Your task to perform on an android device: I want to search for hotels in Hawaii.
Image 0: 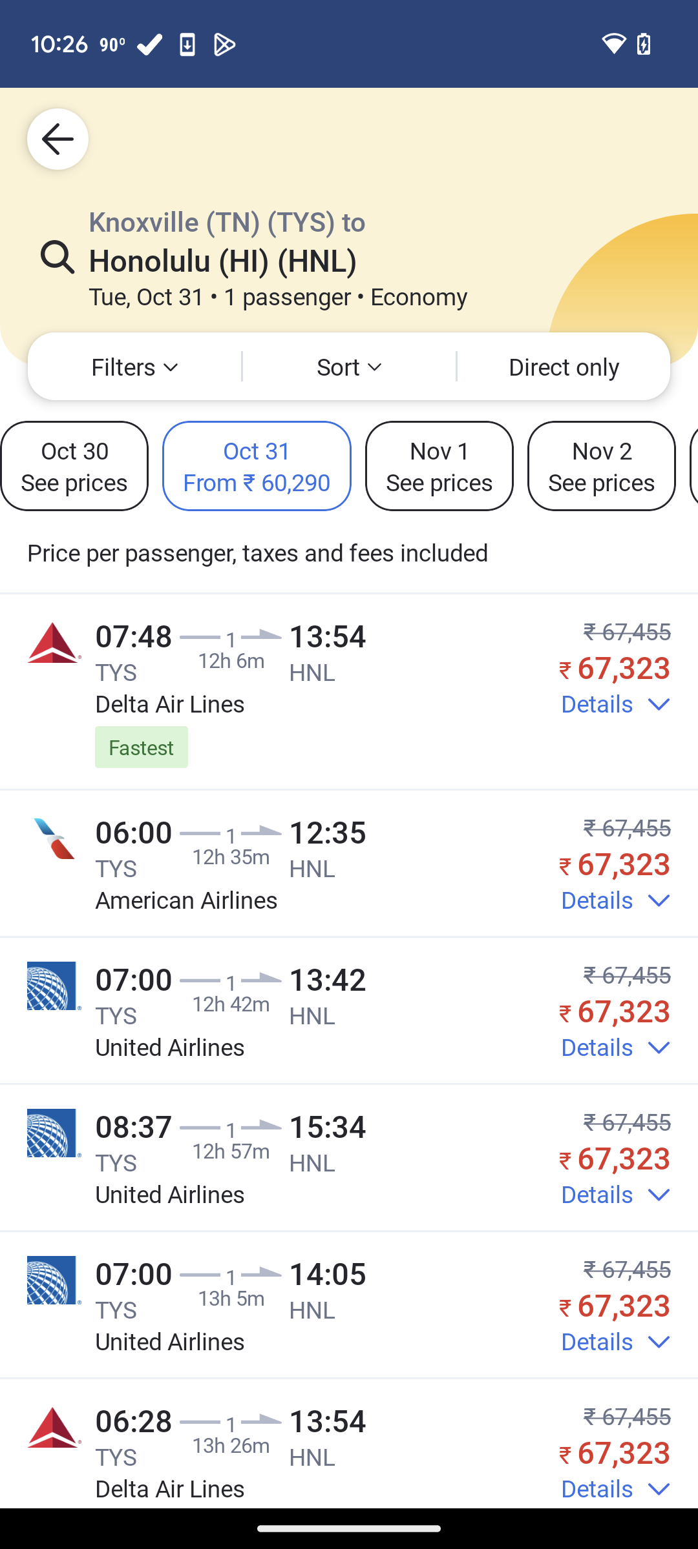
Go back.
Step 0: press back button
Image 1: 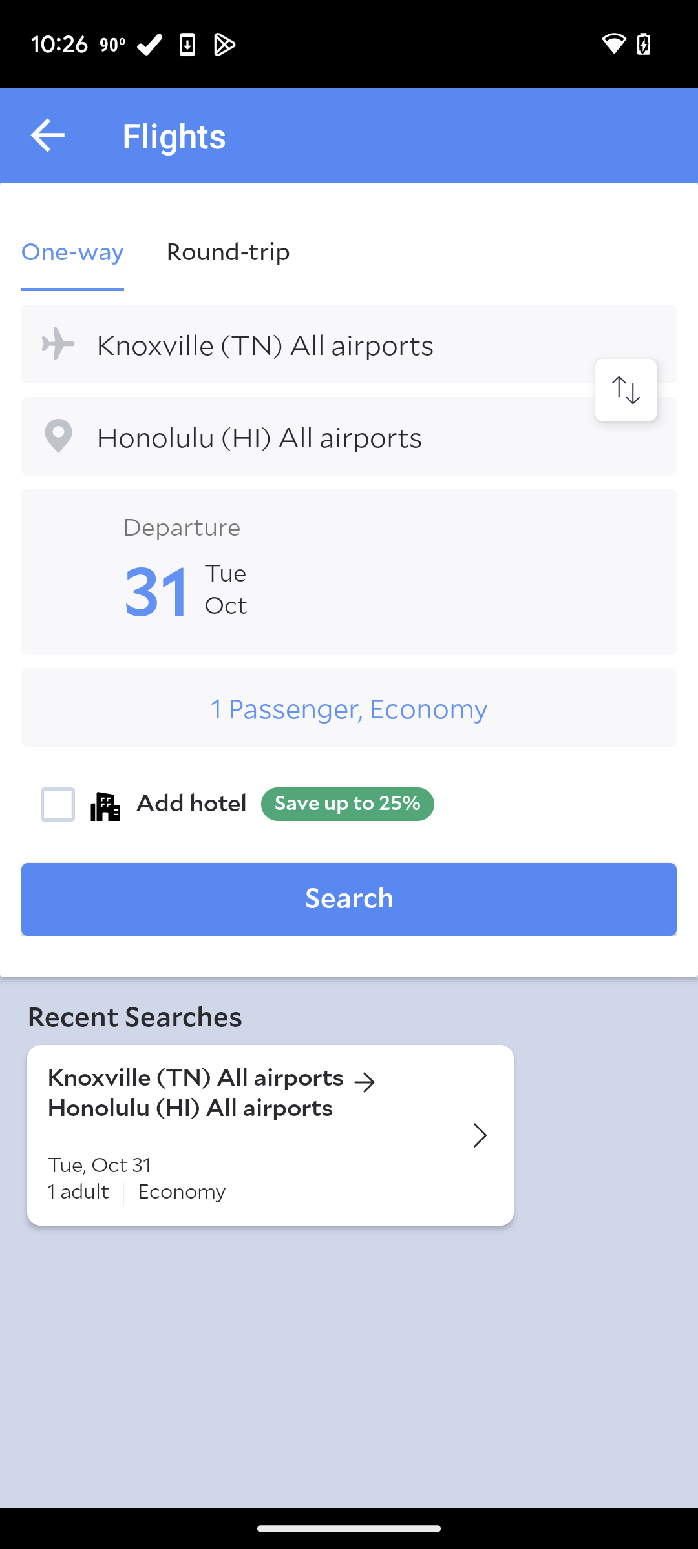
Go back.
Step 1: press back button
Image 2: 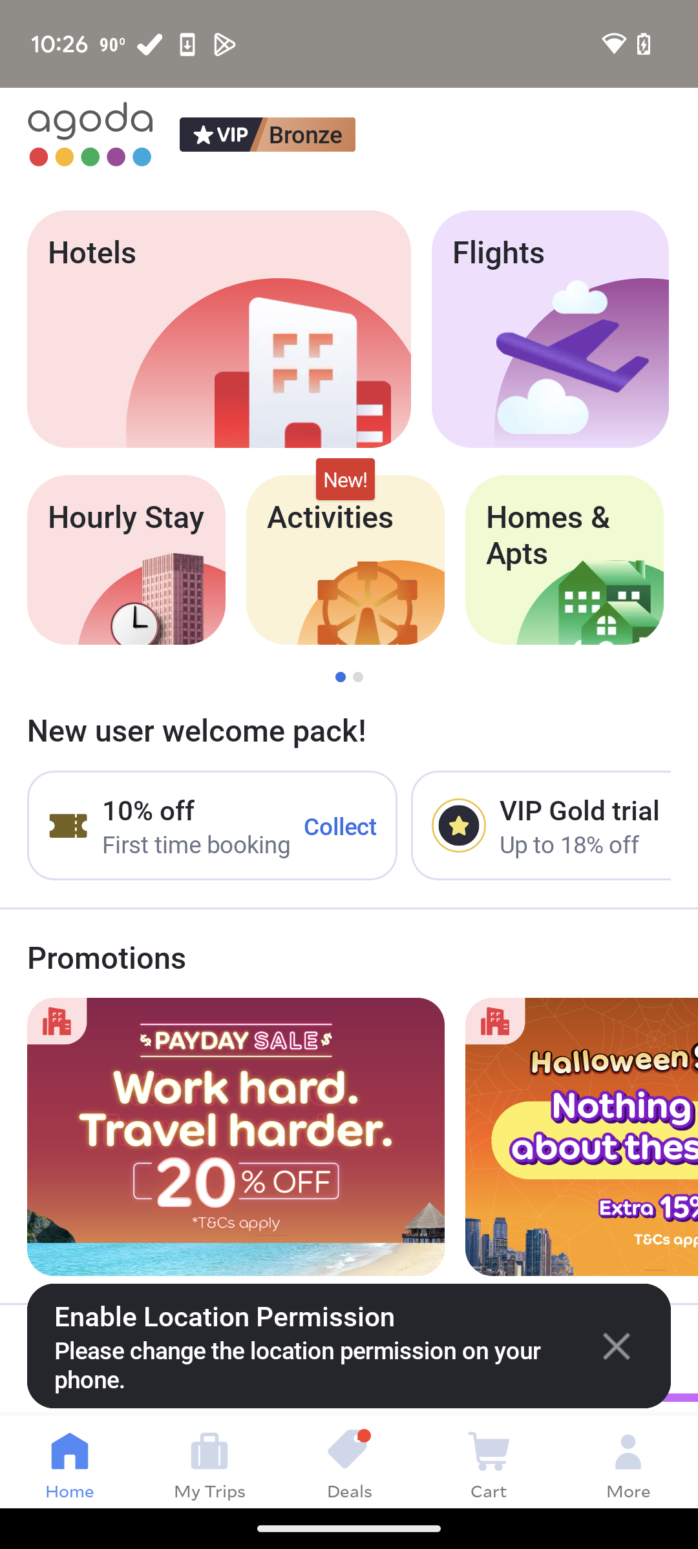
Click on Hotels.
Step 2: click (155, 360)
Image 3: 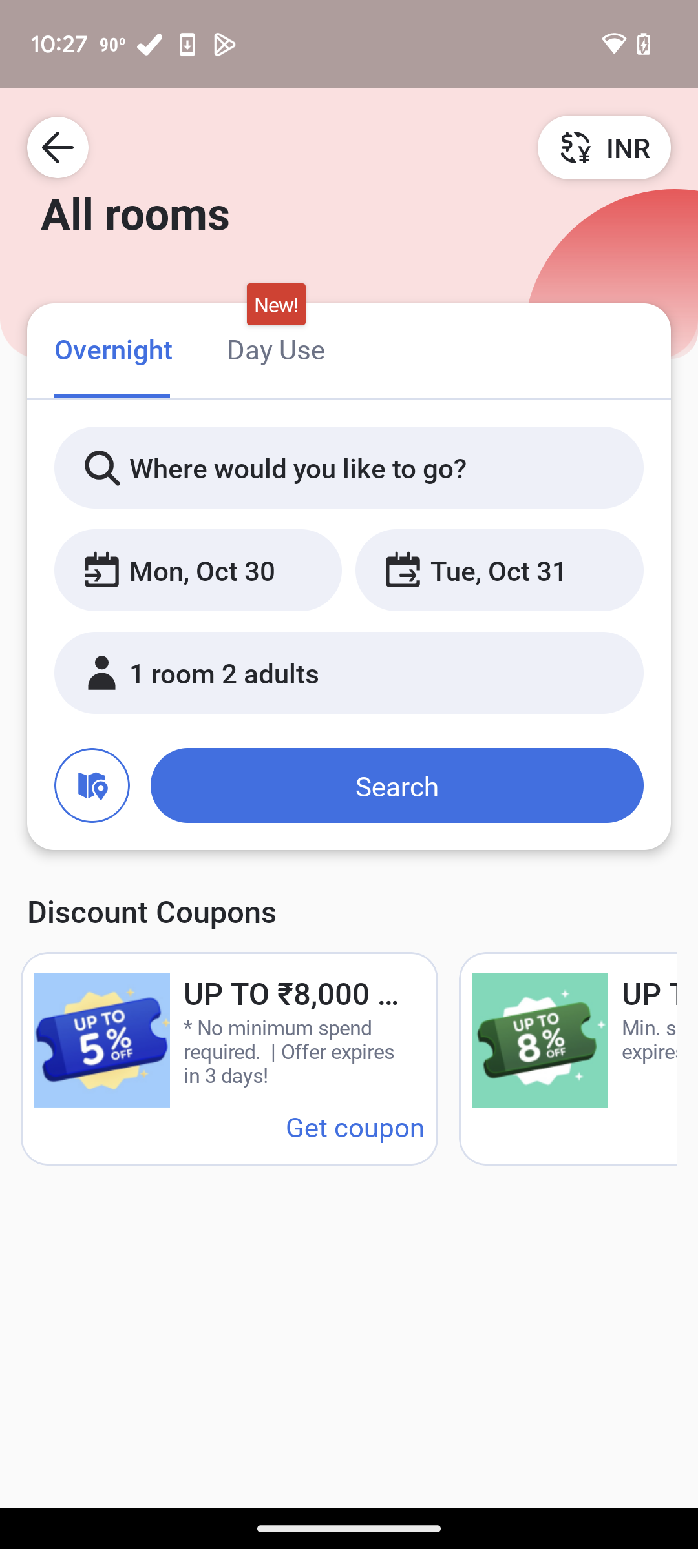
Click on Where would you like to go?
Step 3: click (335, 467)
Image 4: 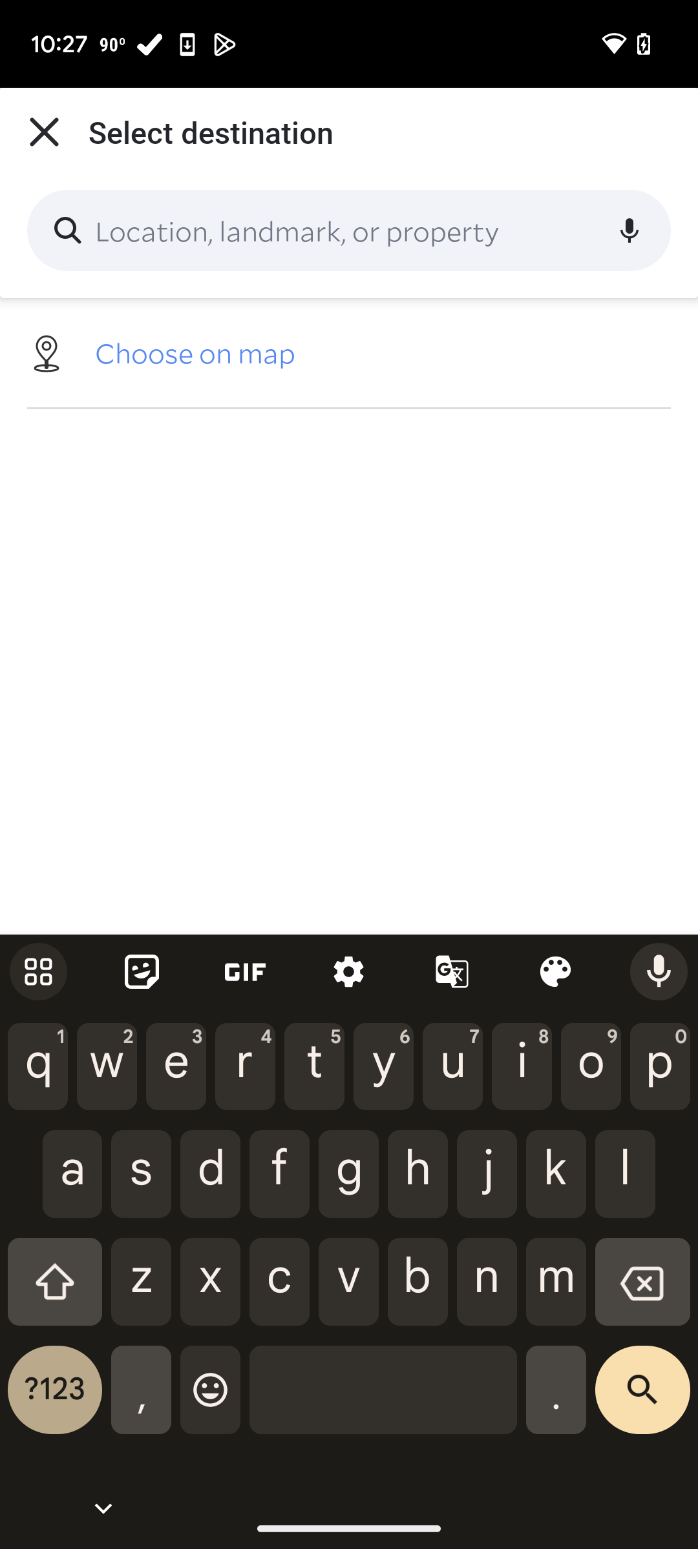
Type Hawaii
Step 4: type "Hawaii"
Image 5: 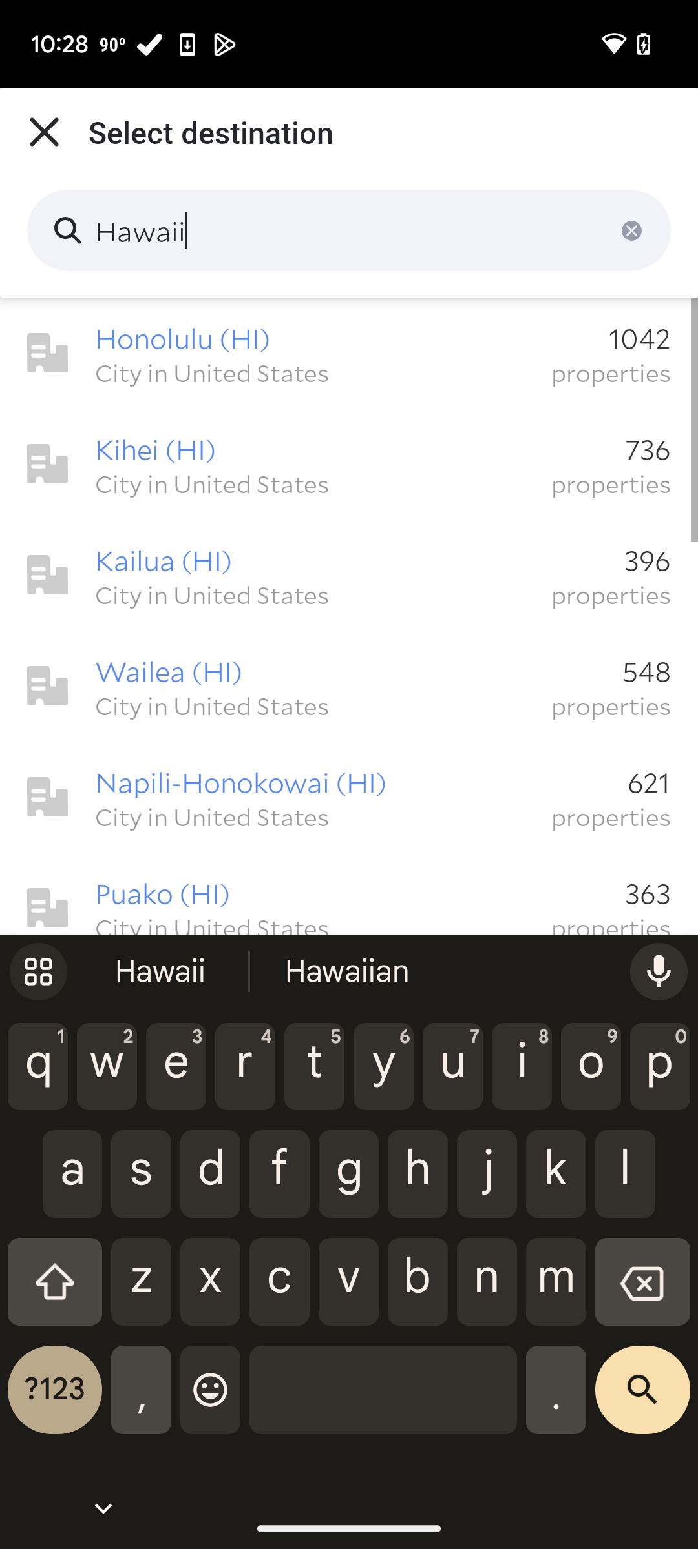
Click on Honolulu
Step 5: click (338, 338)
Image 6: 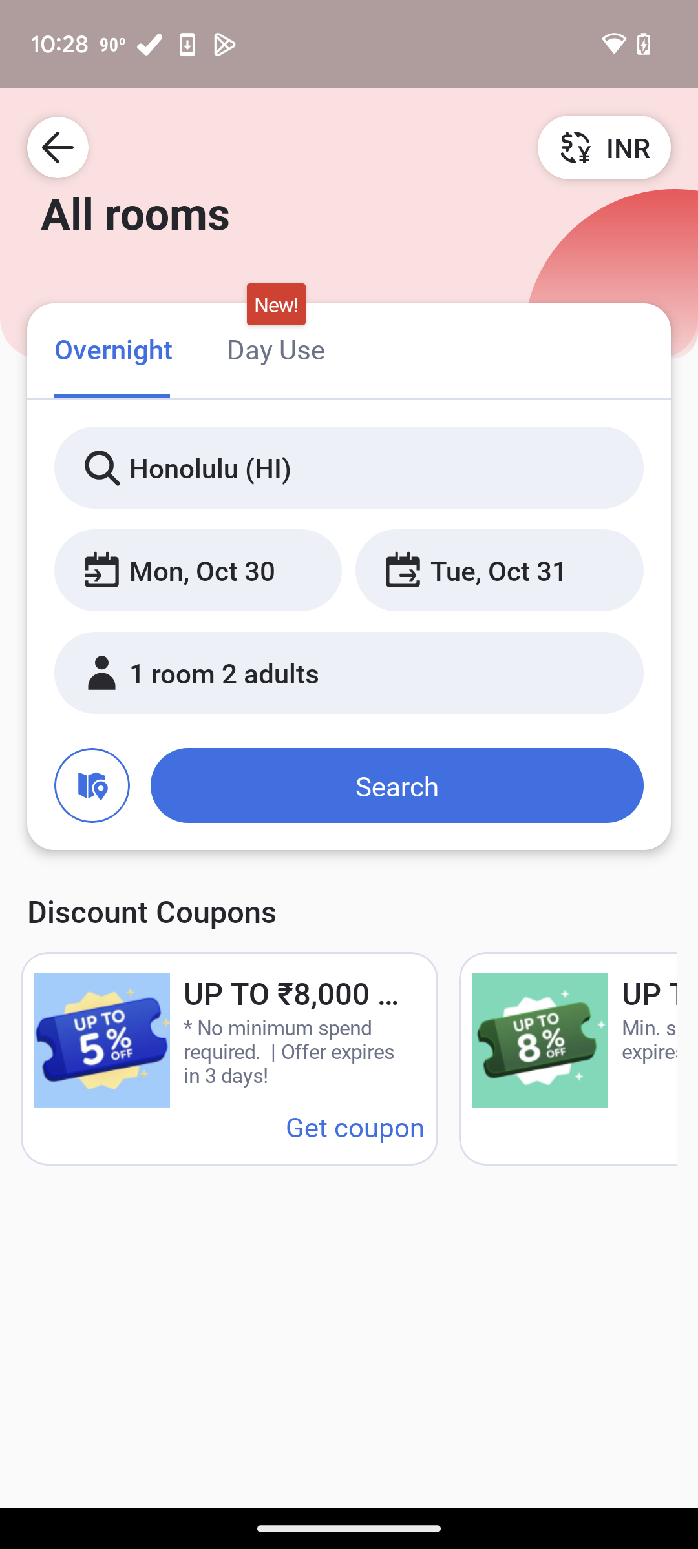
Click on search
Step 6: click (347, 787)
Image 7: 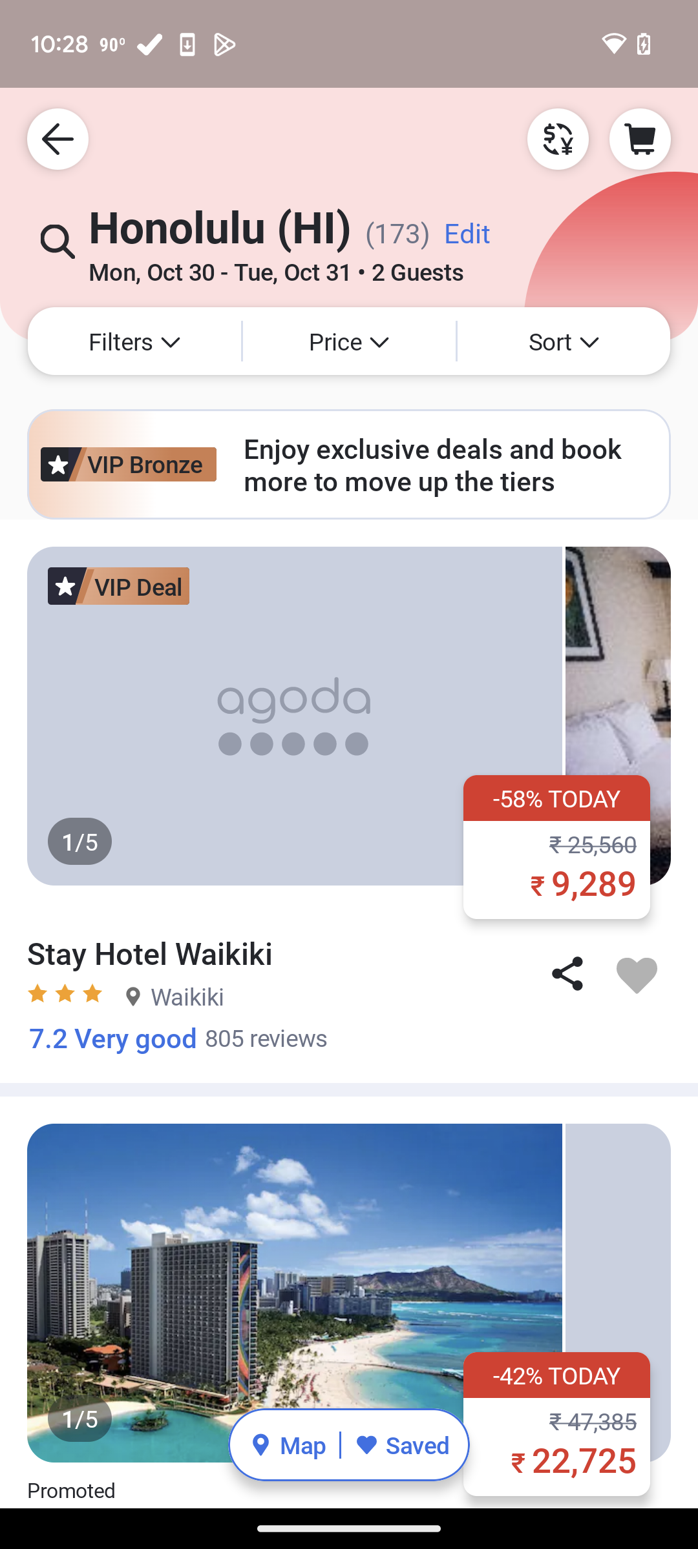
Click on search
Step 7: wait